Your task to perform on an android device: In order to acquire the finest sound quality possible, I want to increase the recording quality in the Sound Recorder Plus app to 96 kbps, 44.1 kHz.
Image 0: 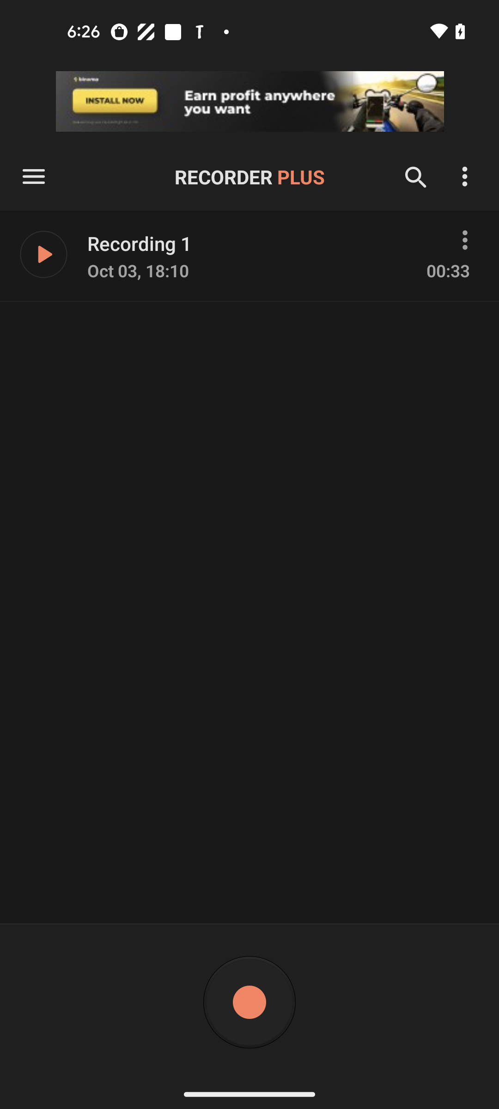
Click on the menu icon at the top left corner of the screen
Step 0: click (33, 176)
Image 1: 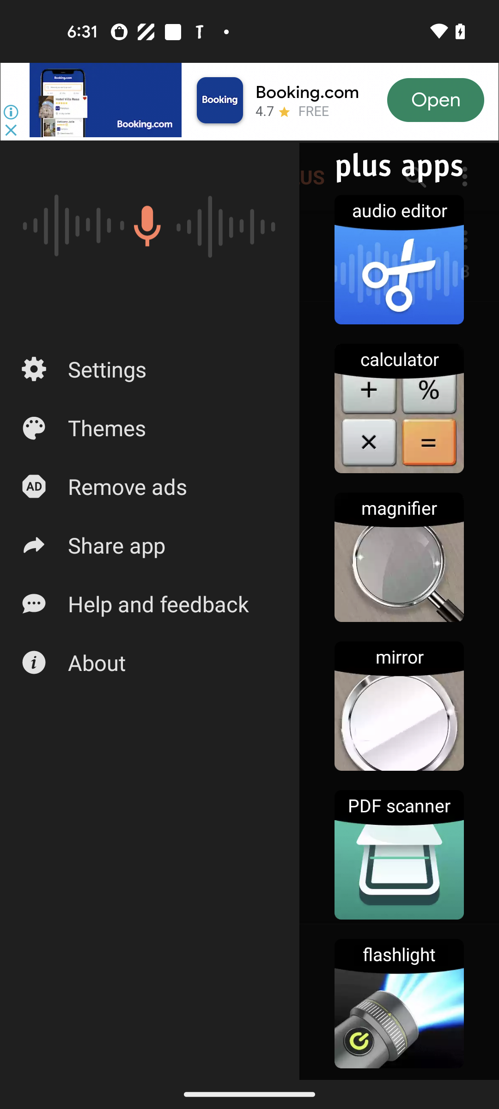
Click on the settings option 
Step 1: click (150, 369)
Image 2: 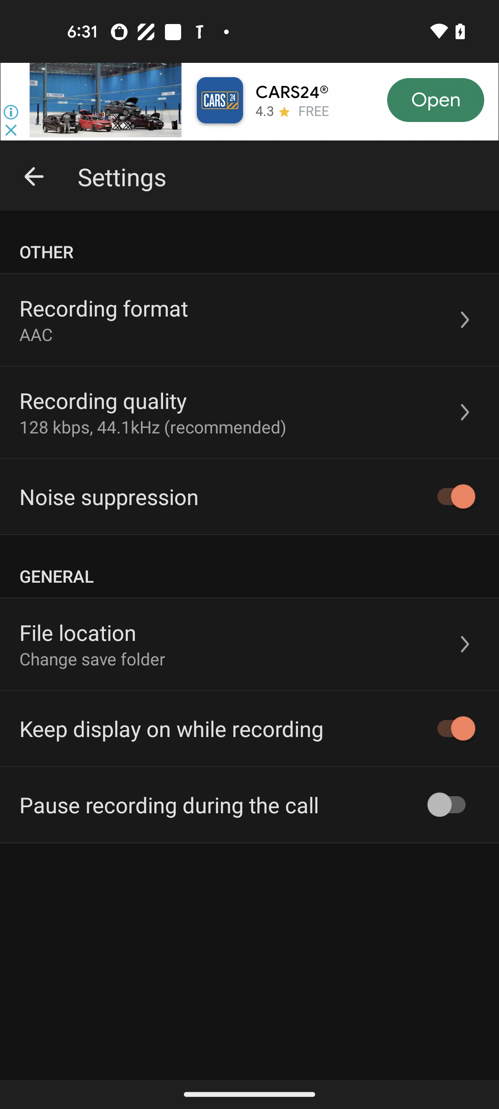
Click on the Recording quality option 
Step 2: click (225, 412)
Image 3: 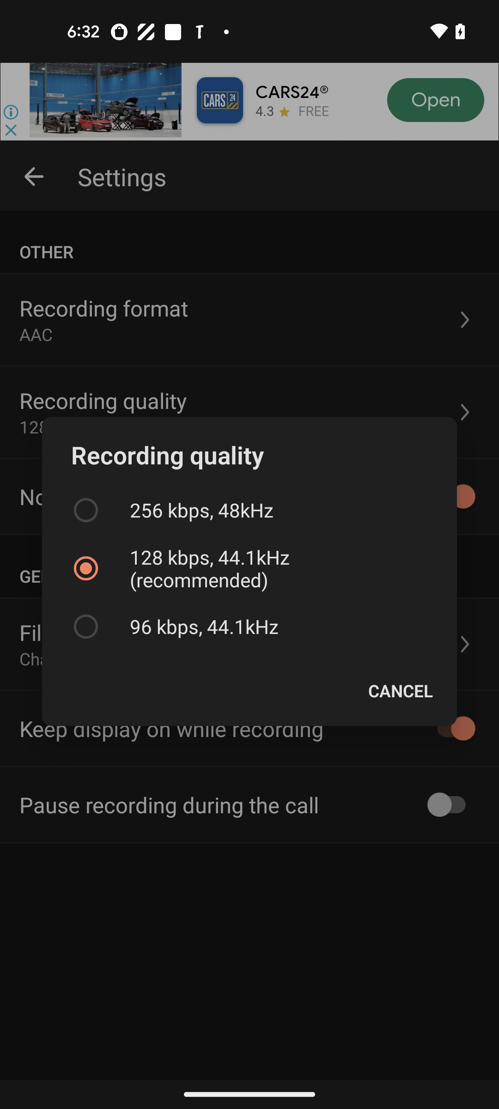
Click on the 96 kbps, 44.1 kHz option 
Step 3: click (249, 626)